Your task to perform on an android device: I want to compare the prices of brand new phone 15 pro max .
Image 0: 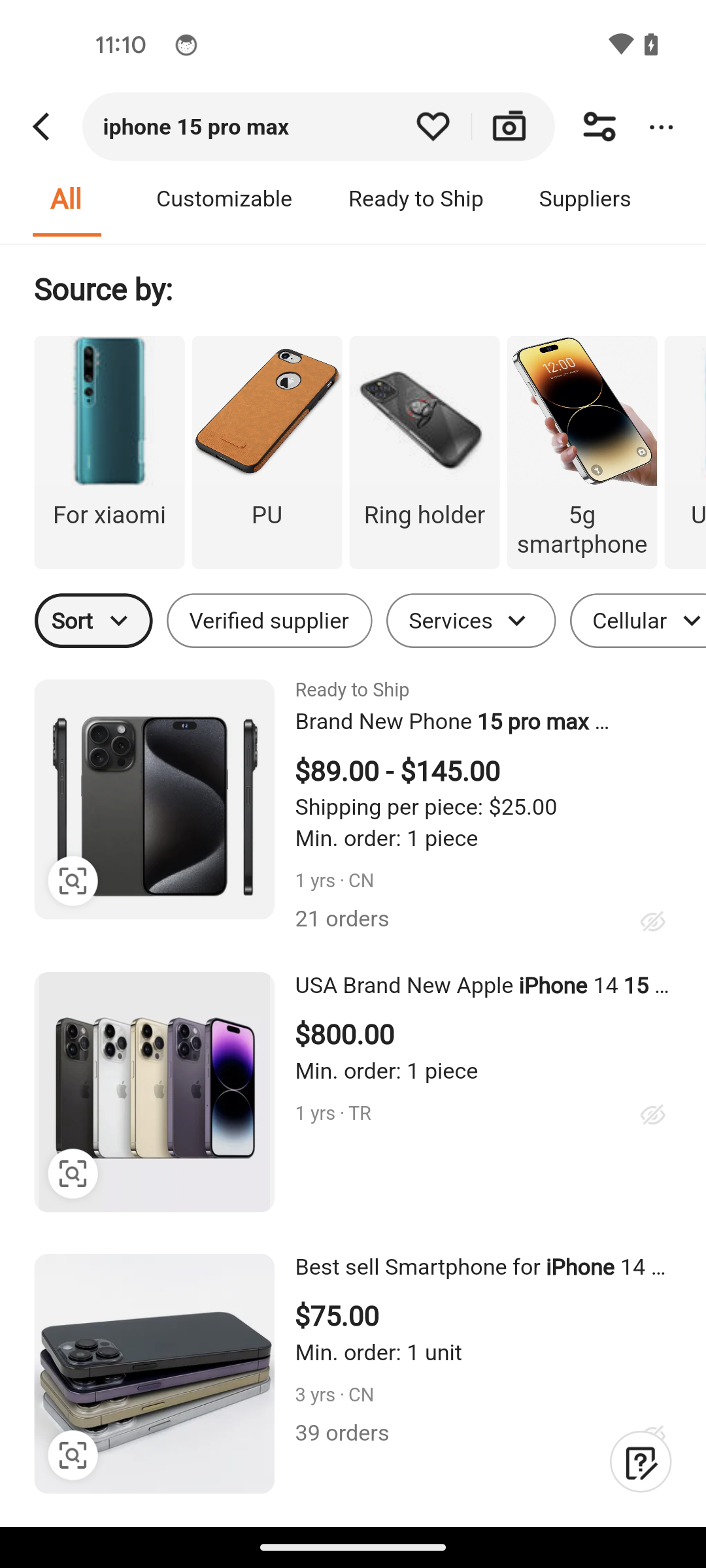
Select the brand new phone 15 pro max
Step 0: click (353, 763)
Image 1: 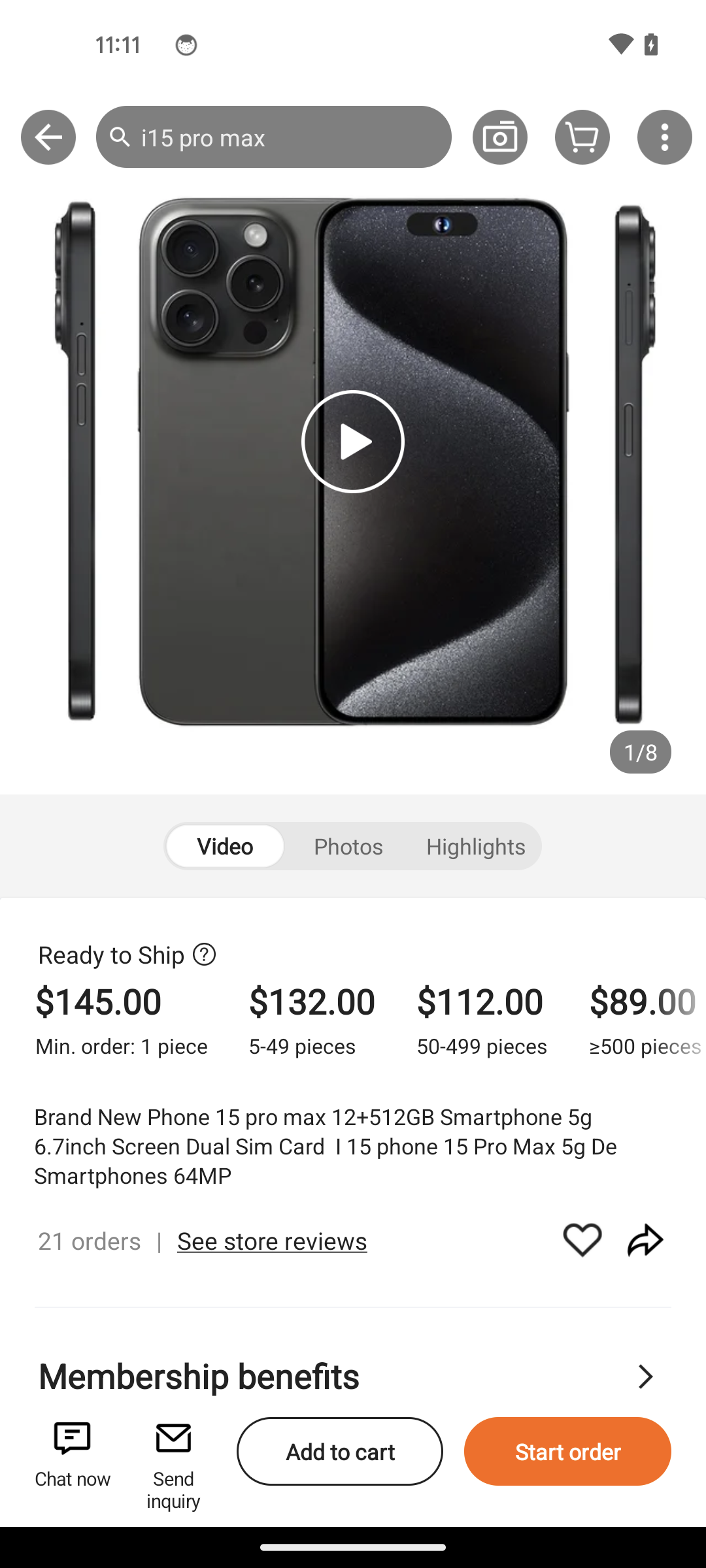
Swipe up to view the similar product to compare
Step 1: scroll down
Image 2: 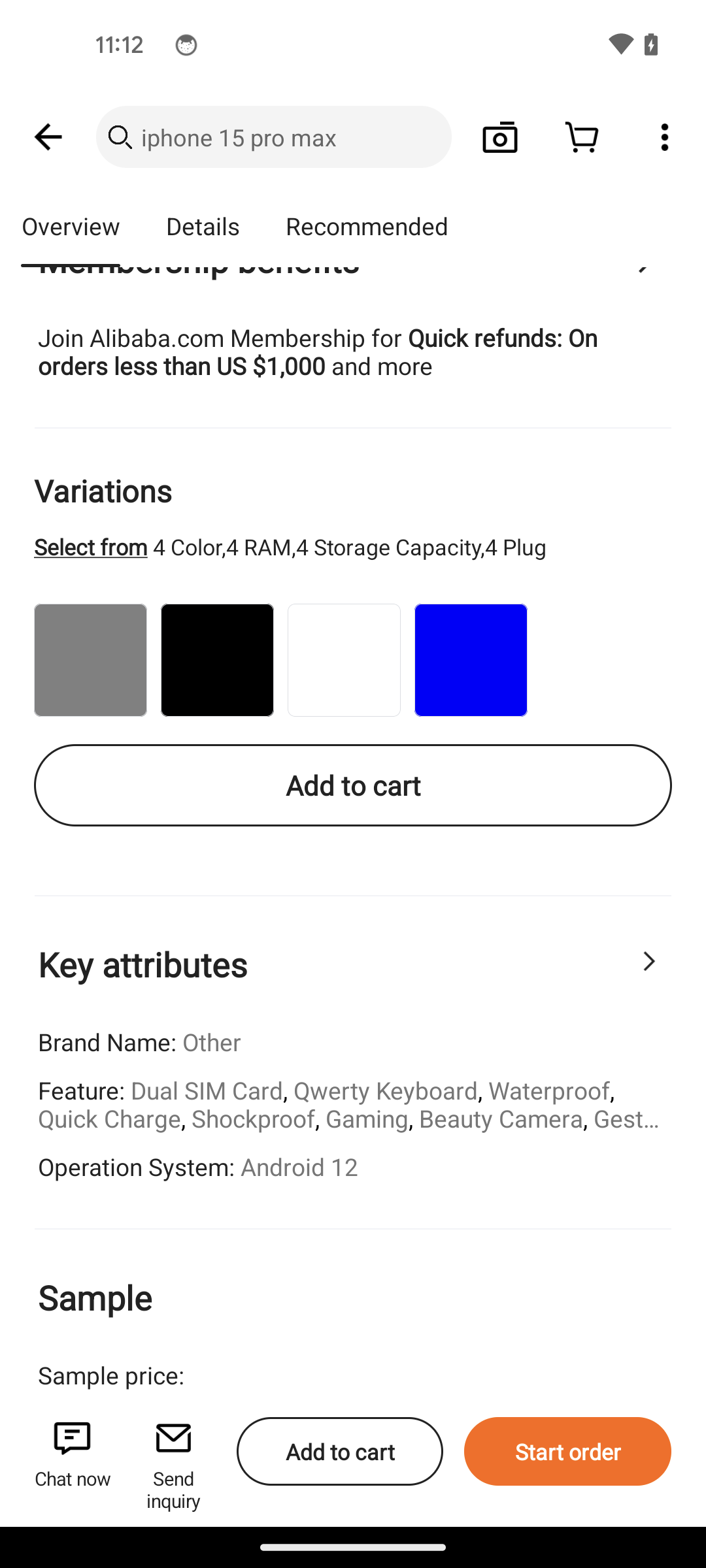
Swipe up to view the similar product to compare
Step 2: scroll down
Image 3: 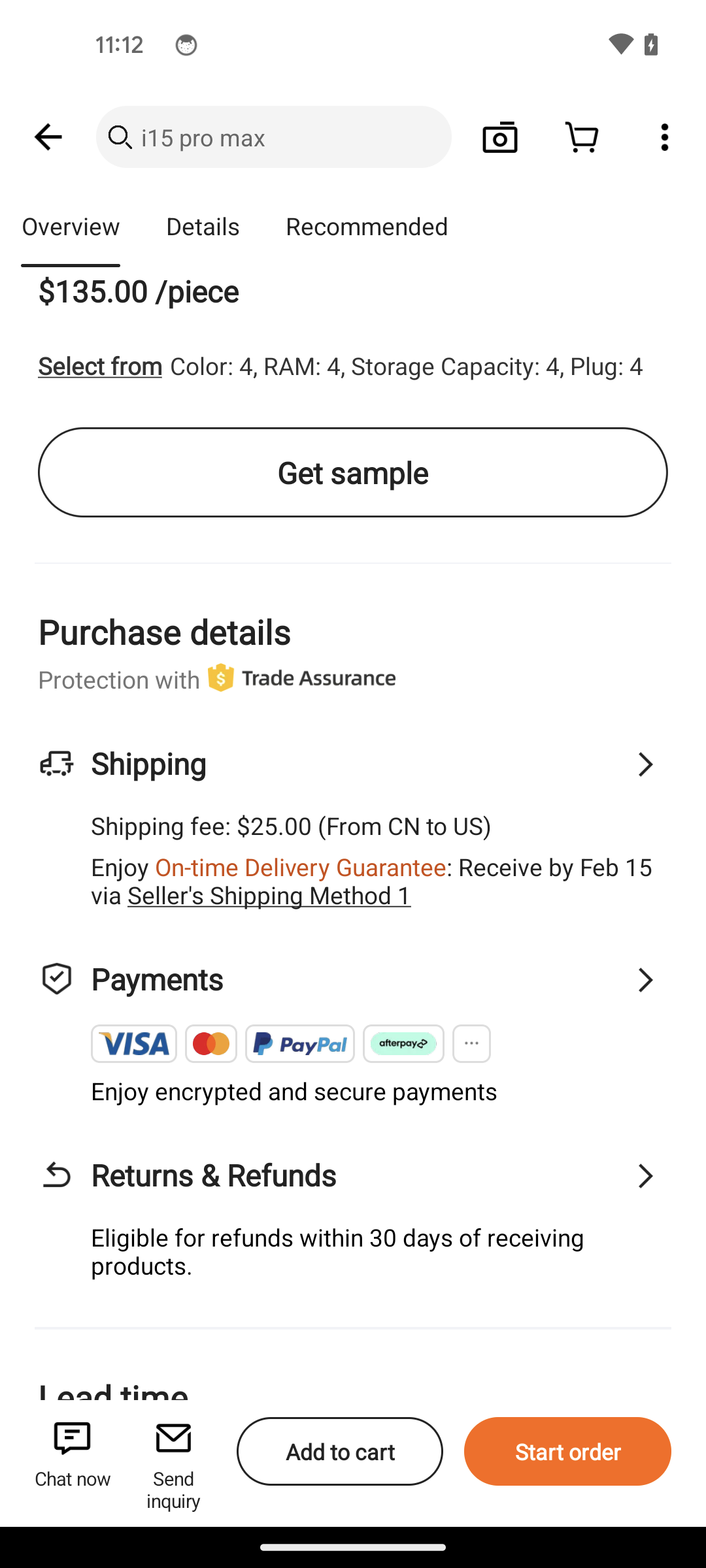
Swipe up to view the similar product to compare
Step 3: scroll down
Image 4: 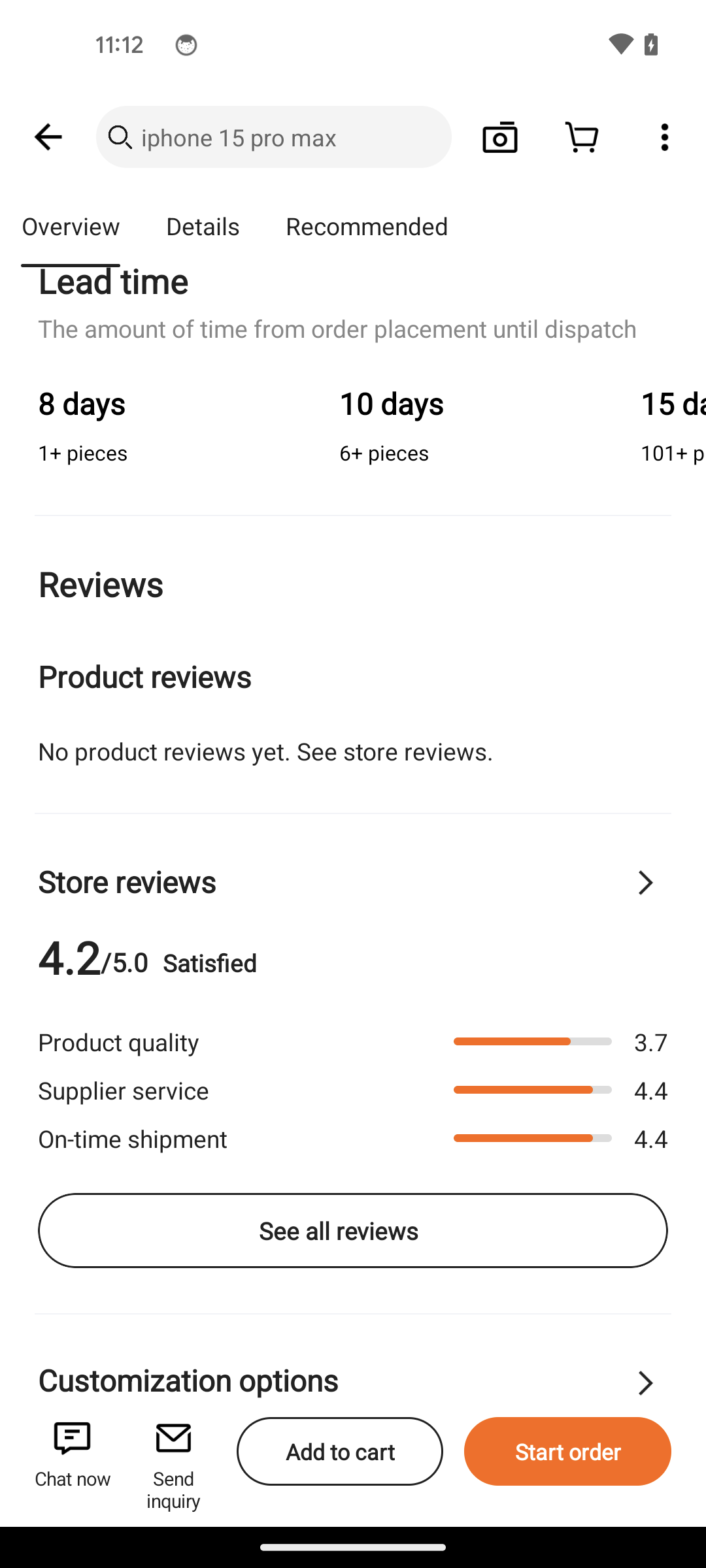
Swipe up to view the similar product to compare
Step 4: scroll down